Your task to perform on an android device: Choose "Blossoms & Wine—Red Roses and Wine " on the 1800 Flowers app.
Image 0: 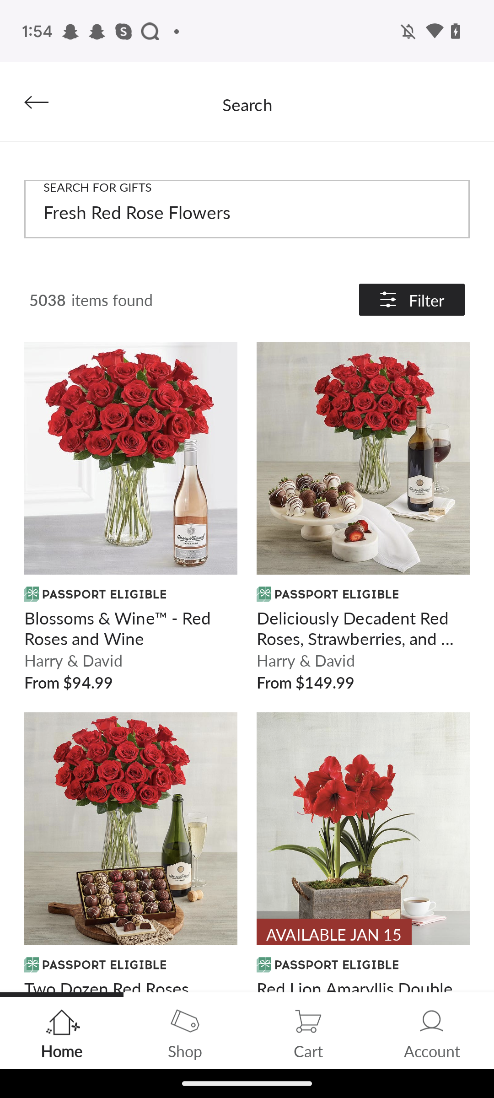
Click on the image of "Blossoms & Wine—Red Roses and Wine"  on the left side in the first row. 
Step 0: click (247, 625)